Your task to perform on an android device: On the Amazon app, add the product New Balance women's 680 running shoe to my cart.
Image 0: 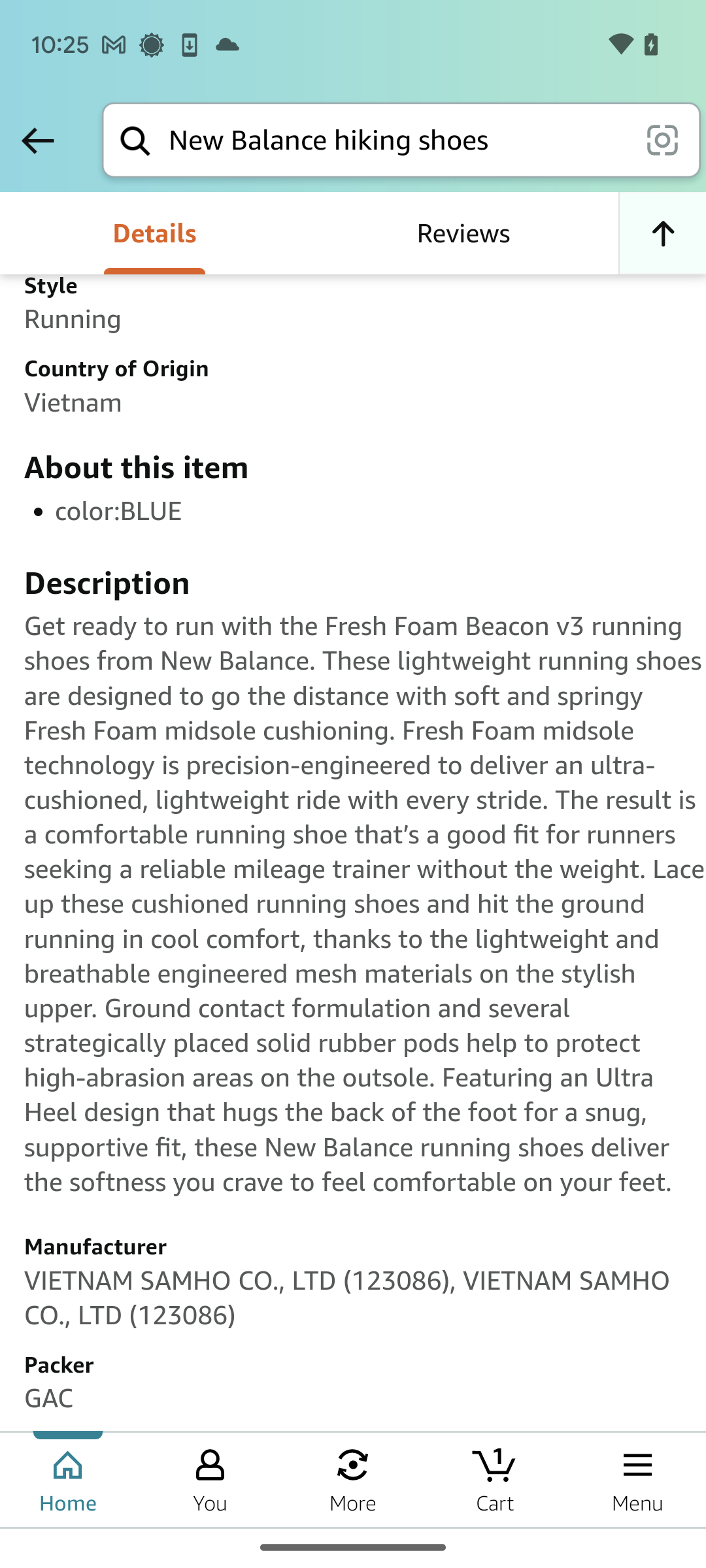
Scroll down until you find the Add to cart tab.
Step 0: scroll up
Image 1: 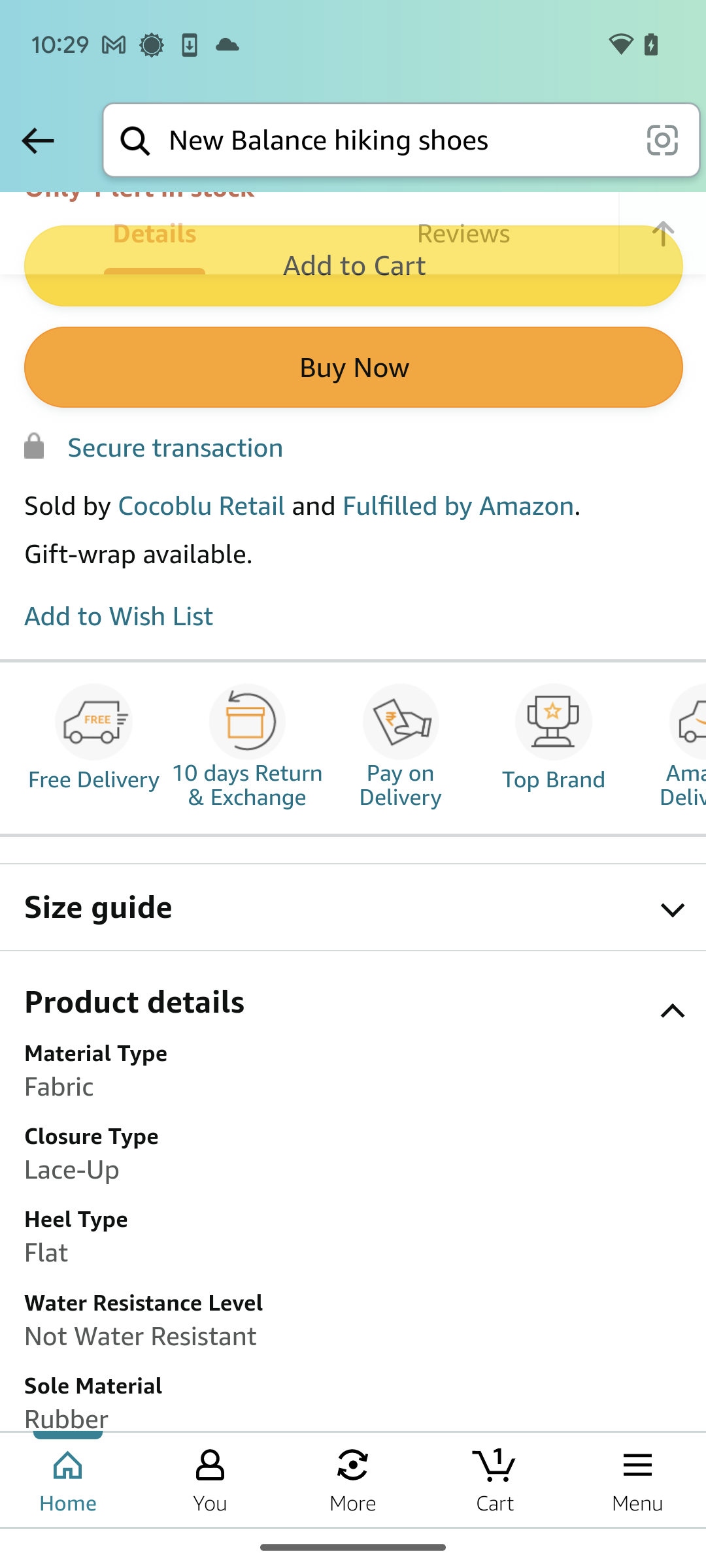
Scroll down until you find the Add to cart tab.
Step 1: scroll up
Image 2: 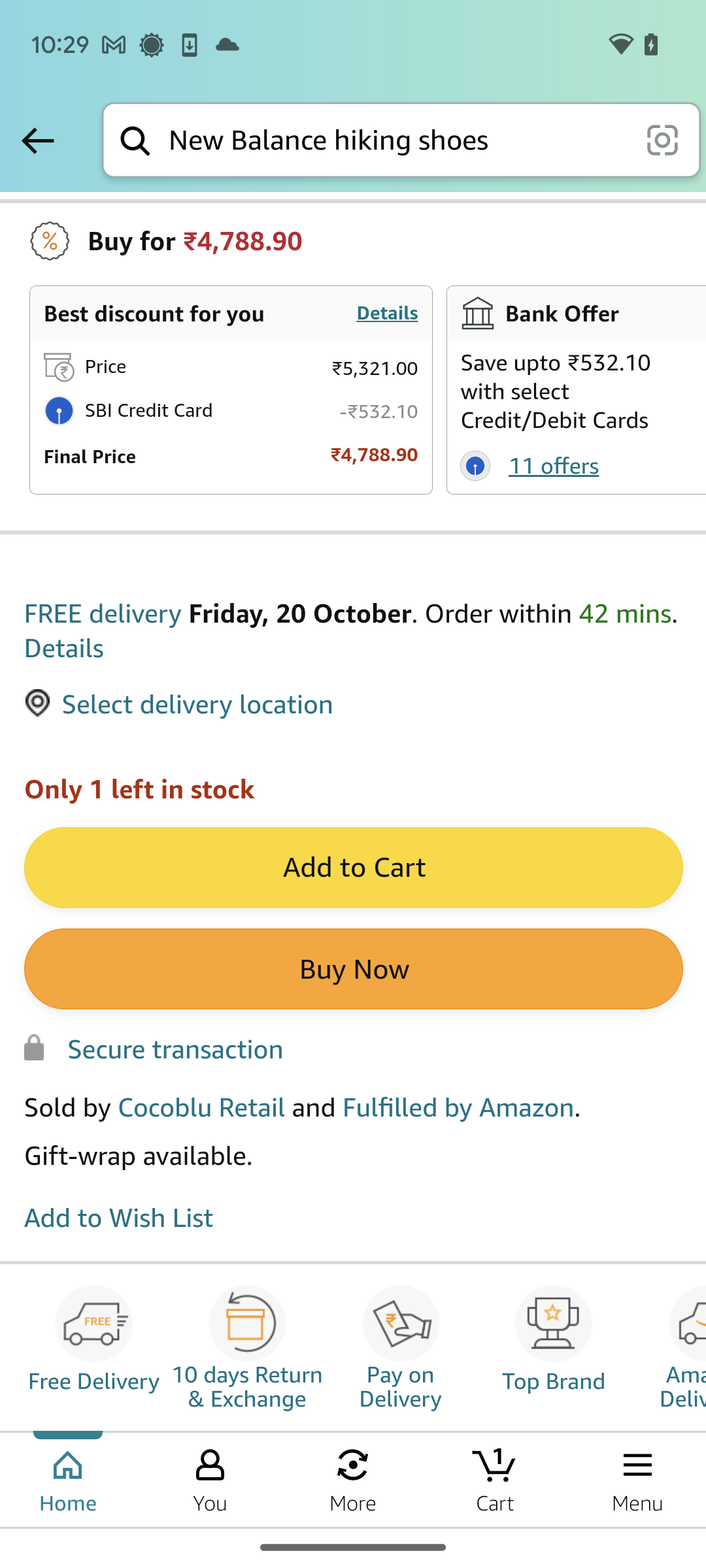
Click on the Add to cart tab.
Step 2: click (352, 868)